Your task to perform on an android device: I want to turn on the CookAssist setting in the Side Chef app
Image 0: 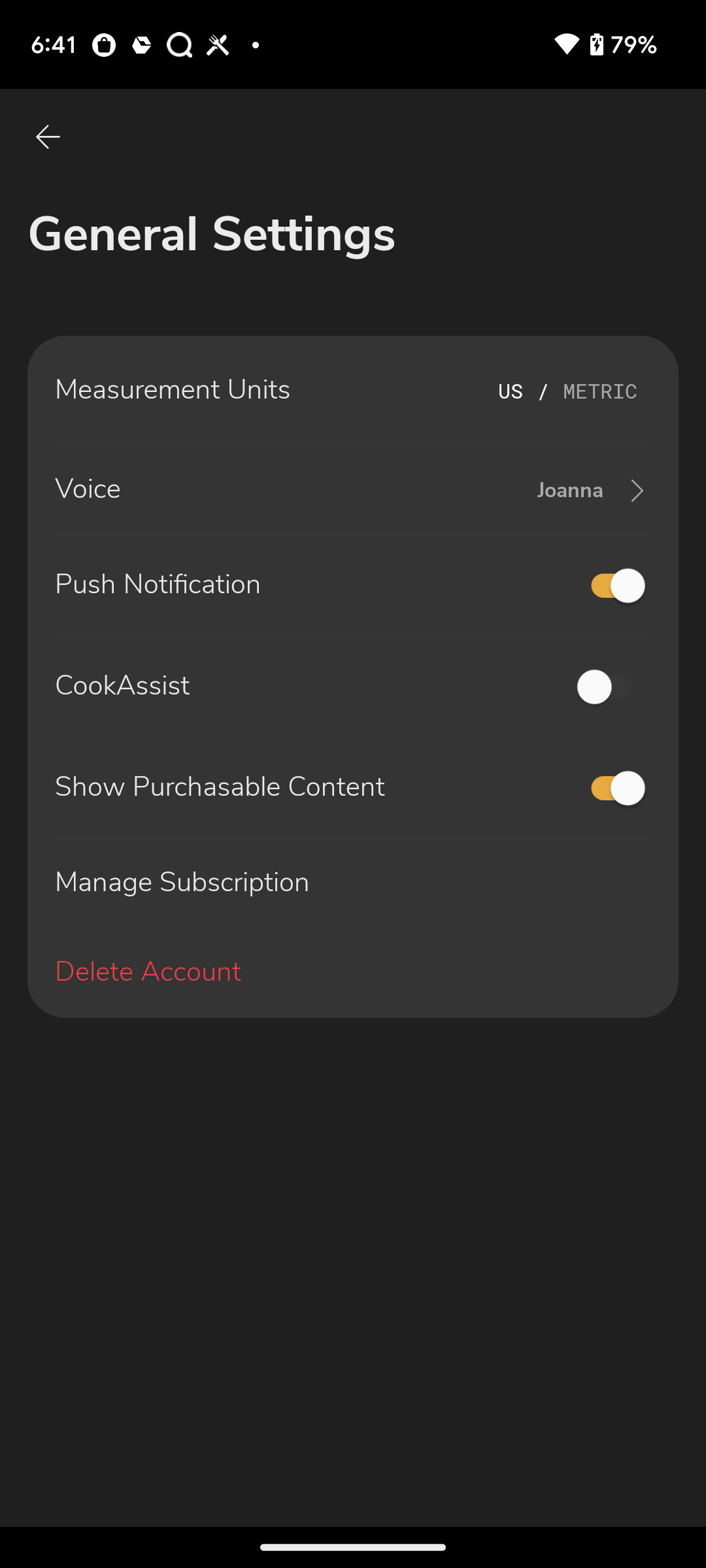
Click on the toggle button of CookAssist to turn it on
Step 0: click (611, 687)